Your task to perform on an android device: Download the lesson to learn the content offline .
Image 0: 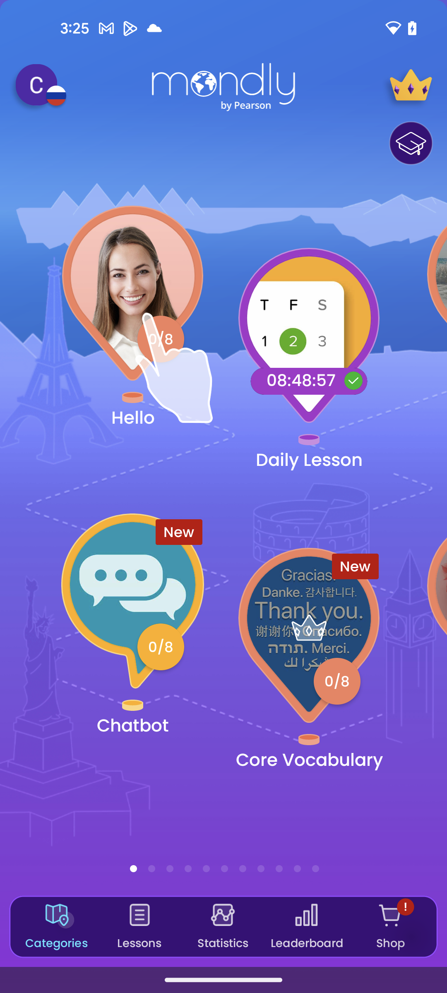
Click on the profile Icon at the top left corner
Step 0: click (36, 85)
Image 1: 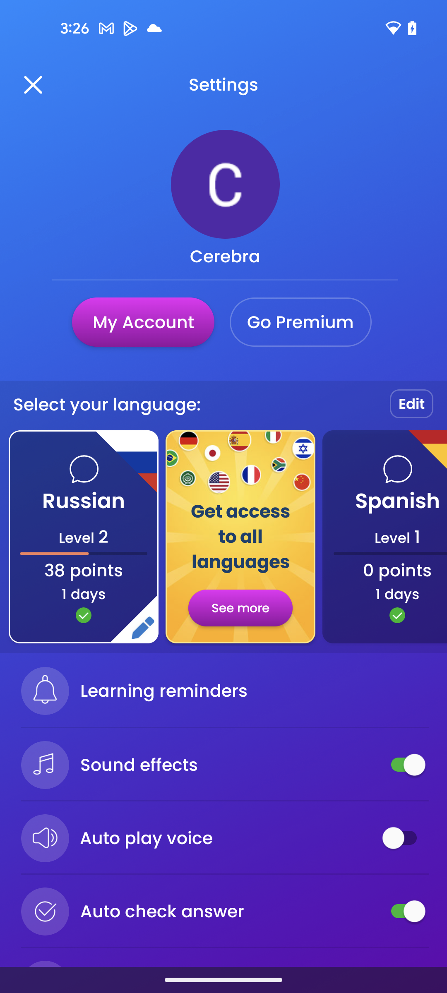
Swipe up for the Download content section .
Step 1: scroll down
Image 2: 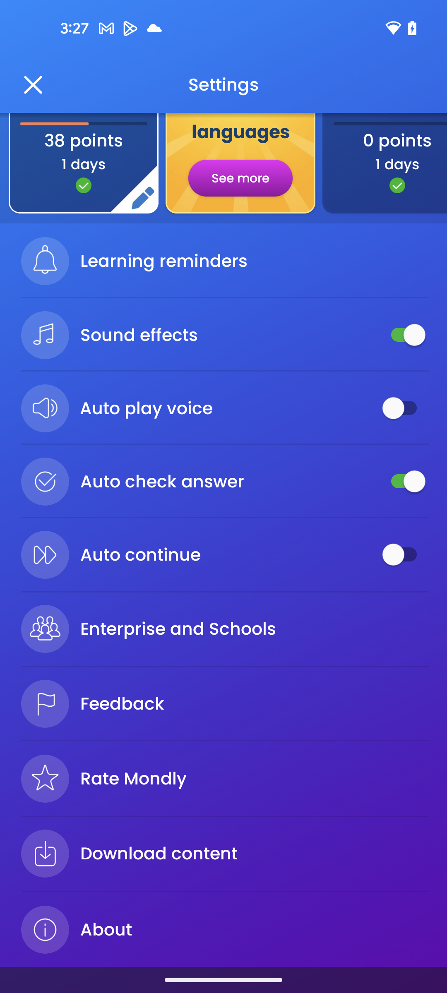
Click on the Download content tab
Step 2: click (255, 853)
Image 3: 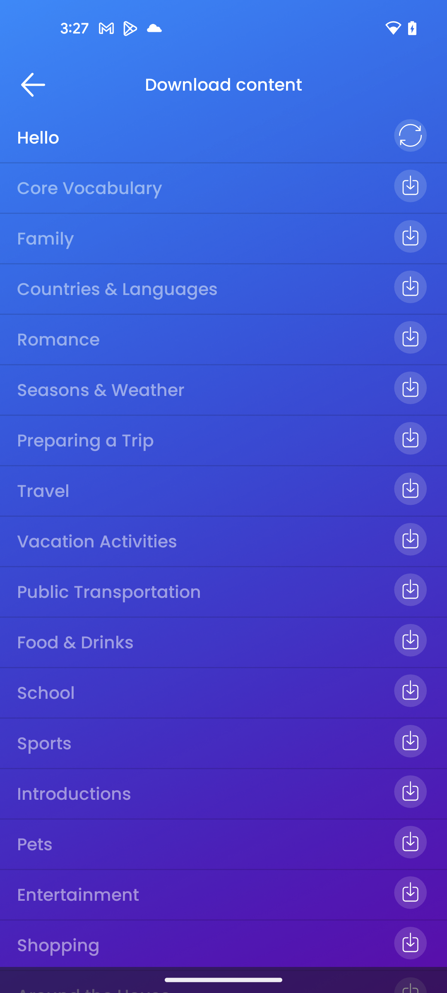
Click on the first lesson i.e hello to download
Step 3: click (202, 137)